Your task to perform on an android device: Make a copy of the Outdoor yoga.mp4 in the Drive app.
Image 1: 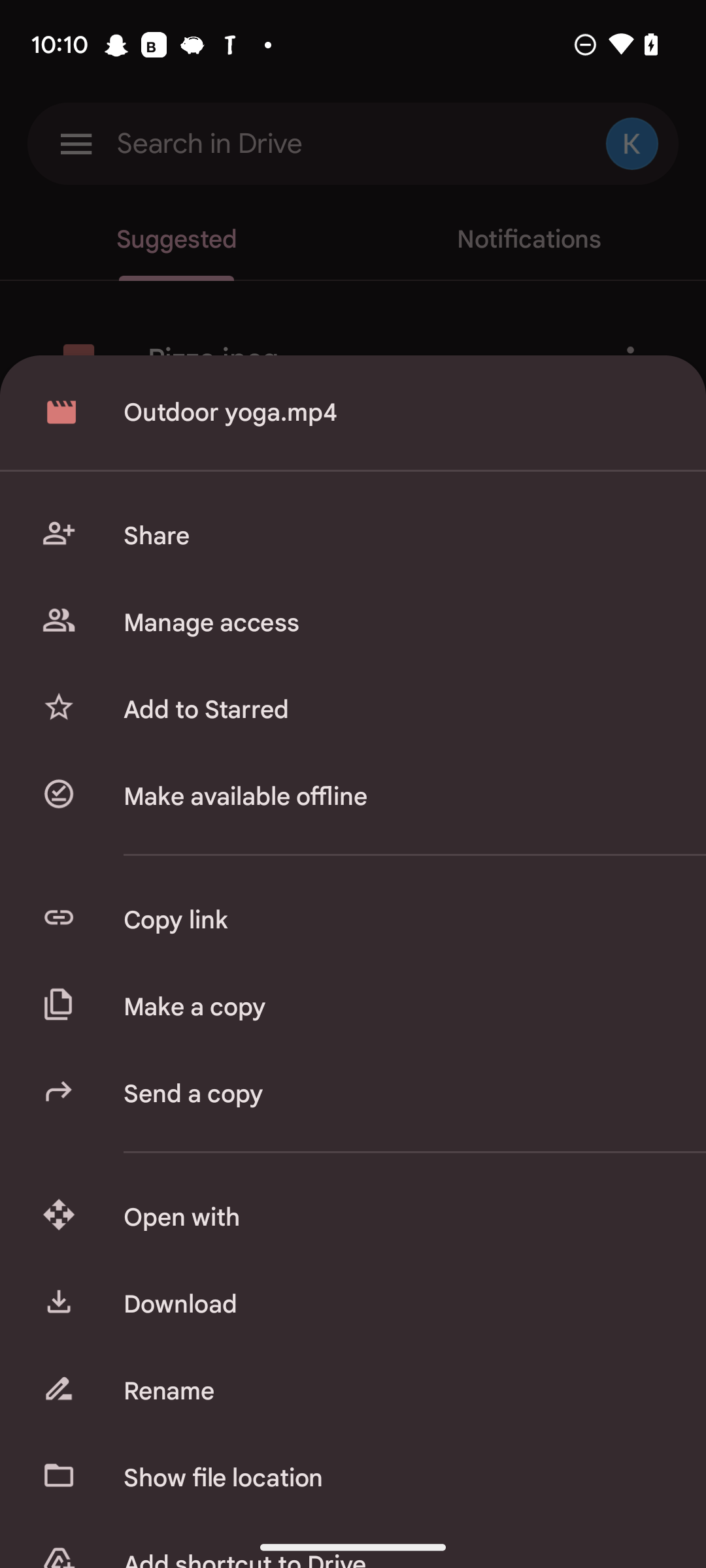
Click on the make a copy option
Step 1: click (394, 1007)
Image 2: 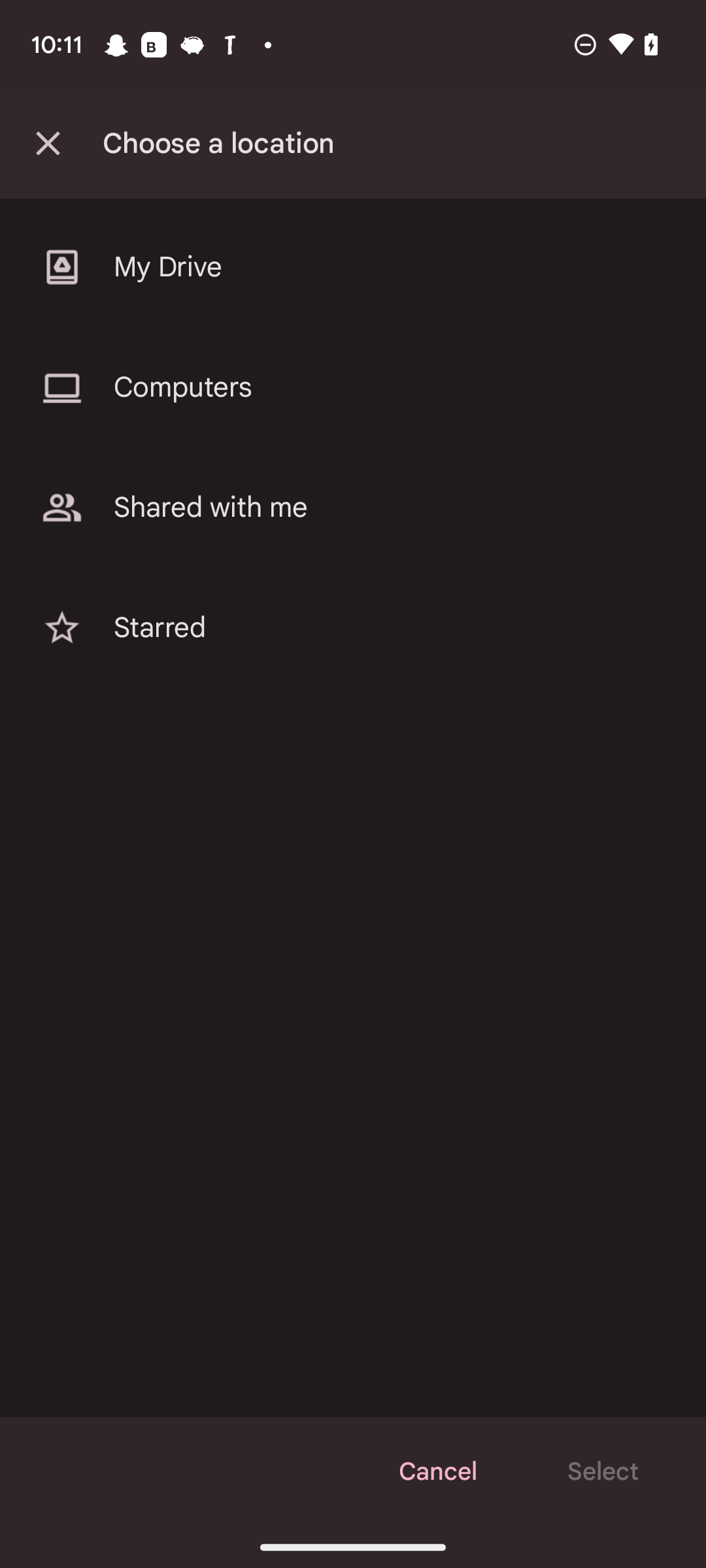
Click on the my drive option.
Step 2: click (368, 267)
Image 4: 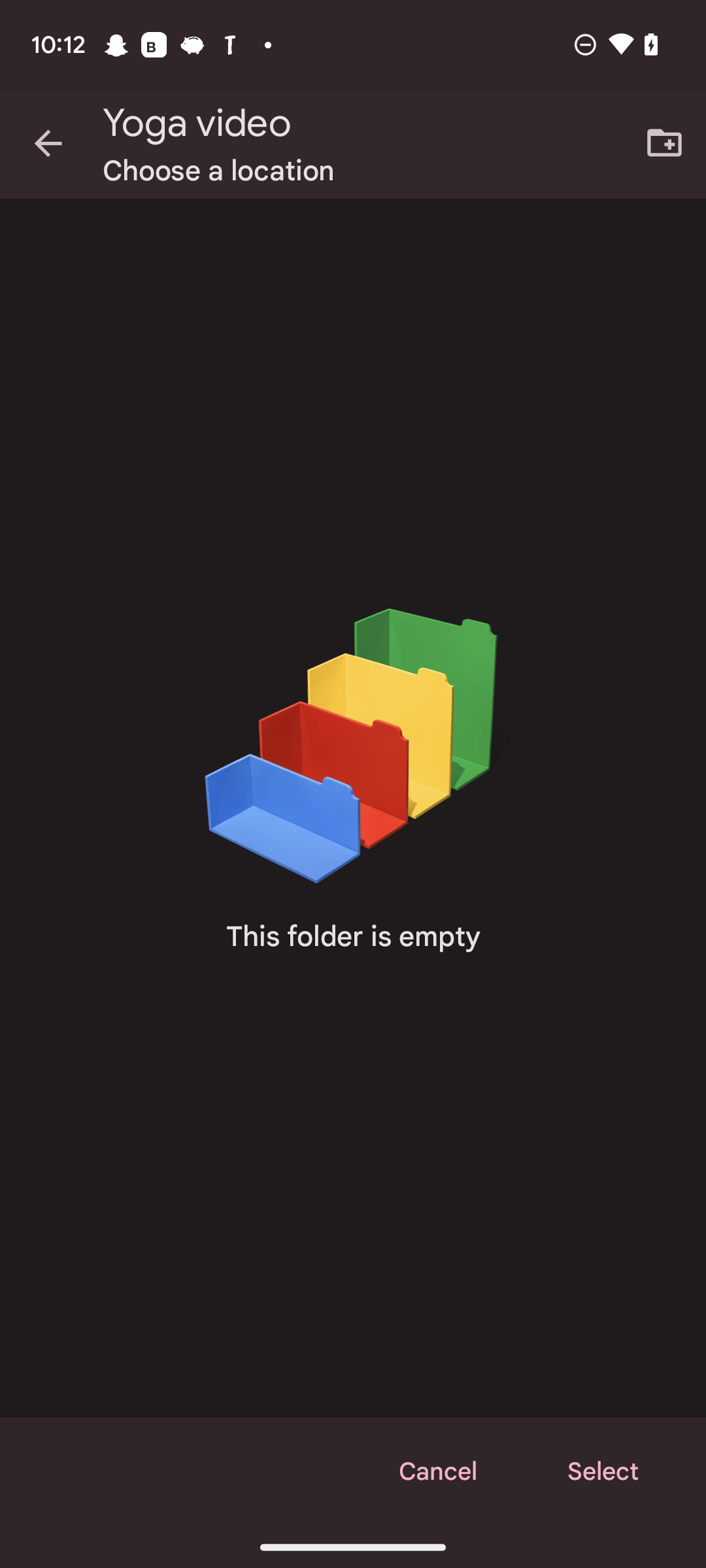
Click on the select button.
Step 4: click (603, 1471)